Your task to perform on an android device: Create a draft email in gmail with the "Thanks for your constant guidance and love" and add the message saying "I appreciate everything you've done for me"
Image 1: 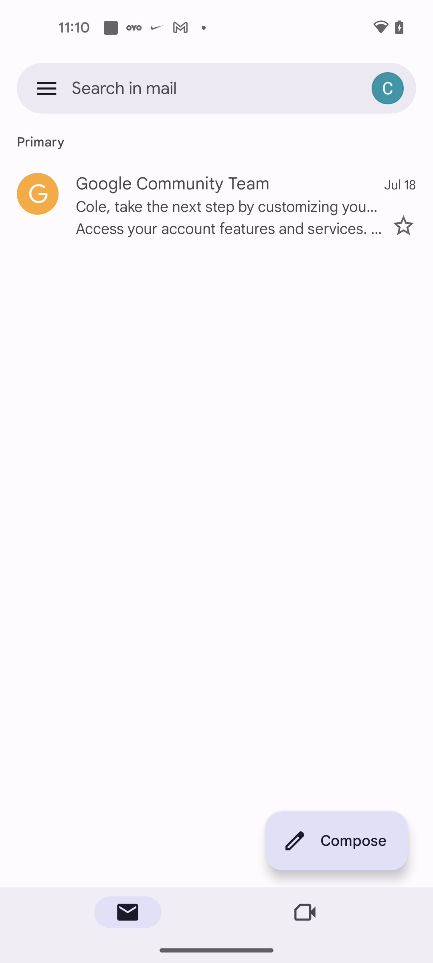
Click on the Compose button
Step 1: click (336, 841)
Image 2: 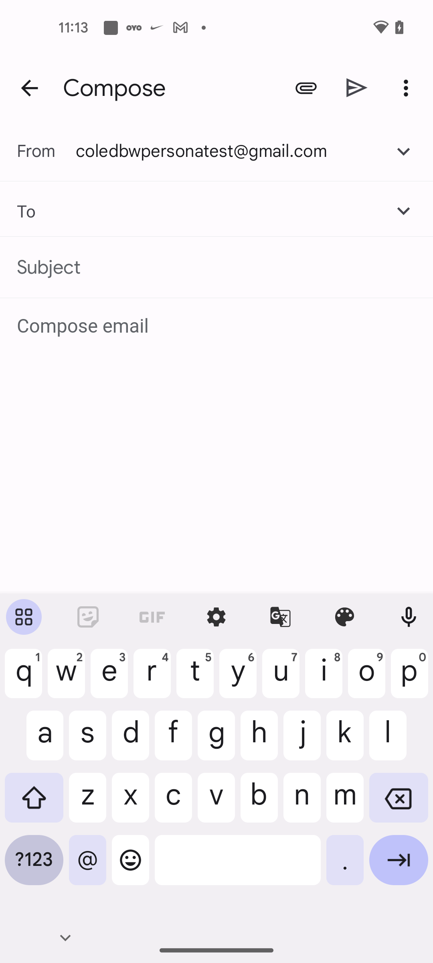
Enter the Email id dbwscratch.test.id11@gmail.com
Step 2: type "dbwscratch.test.id11@gmail.com"
Image 3: 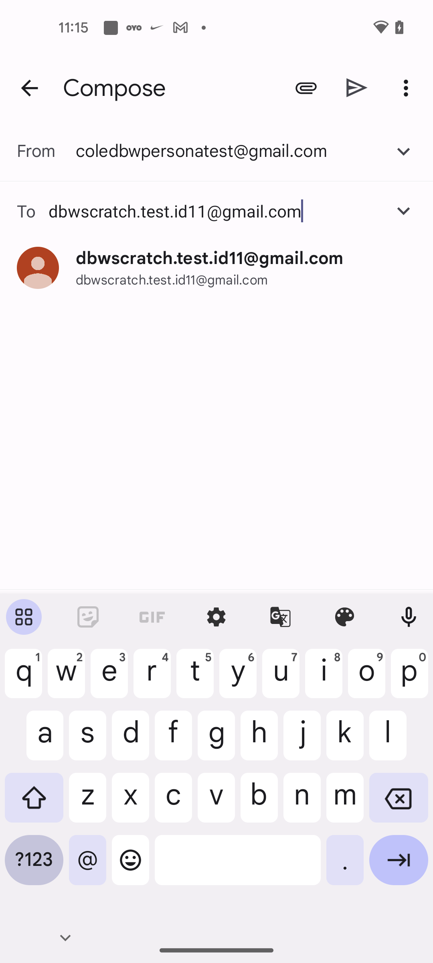
Click on the suggestion email id
Step 3: click (172, 280)
Image 4: 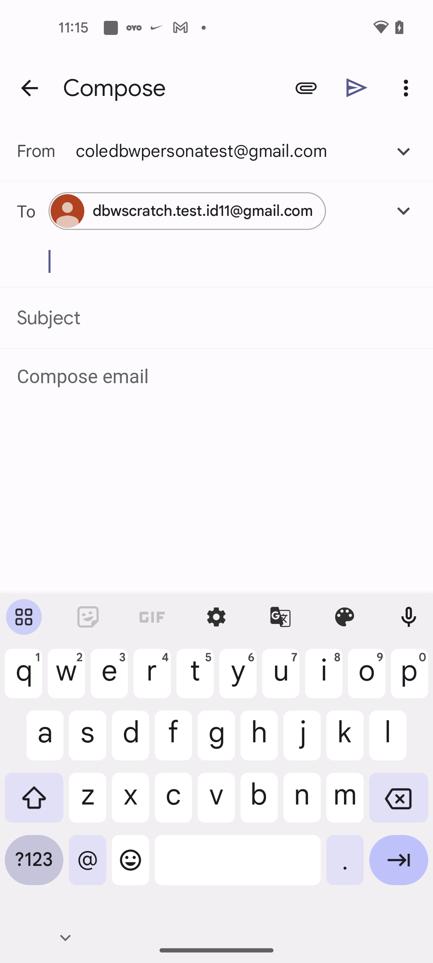
Click on the subject bar
Step 4: click (216, 318)
Image 5: 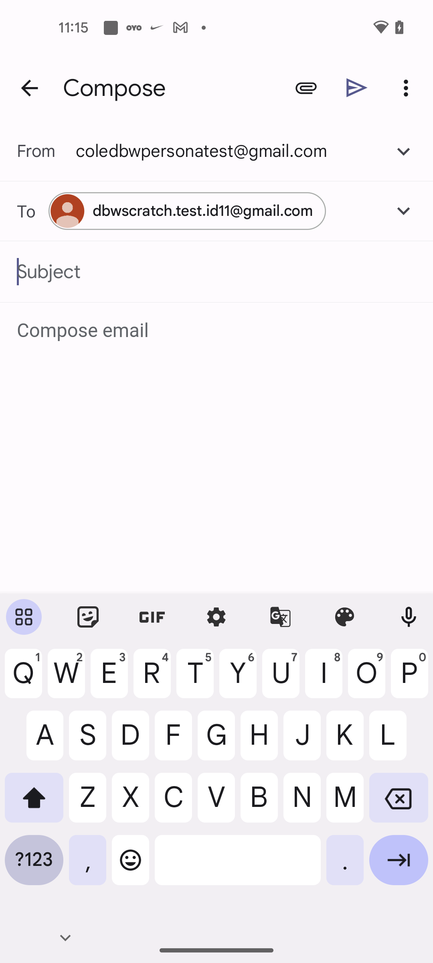
Enter the subject as Thanks for your constant guidance and love
Step 5: type "Thanks for your constant guidance and love"
Image 6: 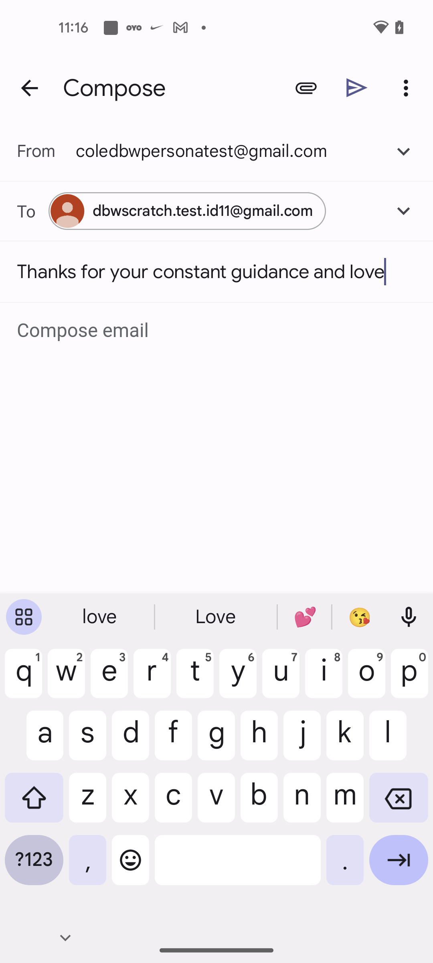
Click on the Compose email text bar
Step 6: click (217, 331)
Image 7: 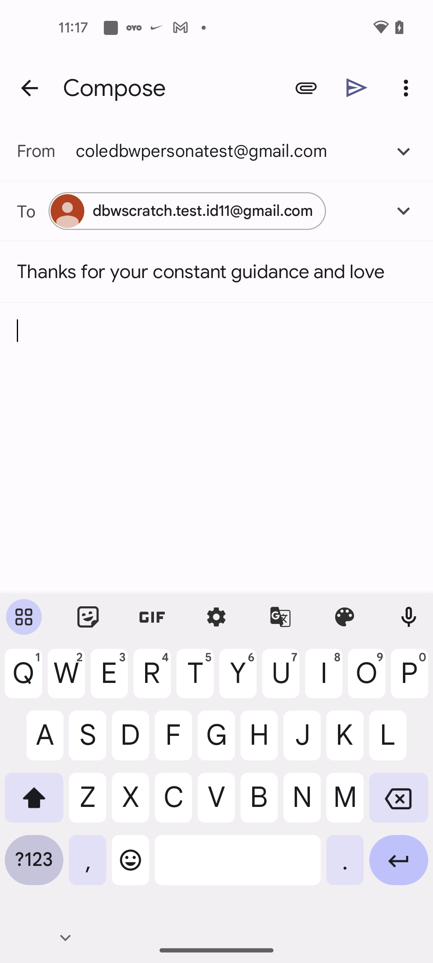
Enter the Email content as I appreciate everything you've done for me
Step 7: type "I appreciate everything you've done for me"